Your task to perform on an android device: In the Keep Notes app, delete the note named grocery because I have already bought all the groceries needed.
Image 0: 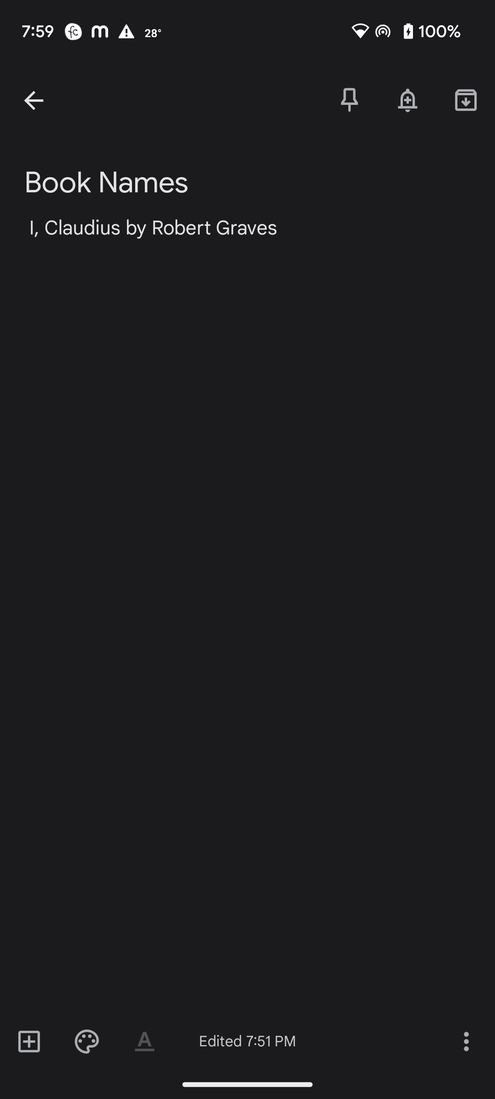
Click on the back arrow at the top left corner of the screen.
Step 0: click (53, 100)
Image 1: 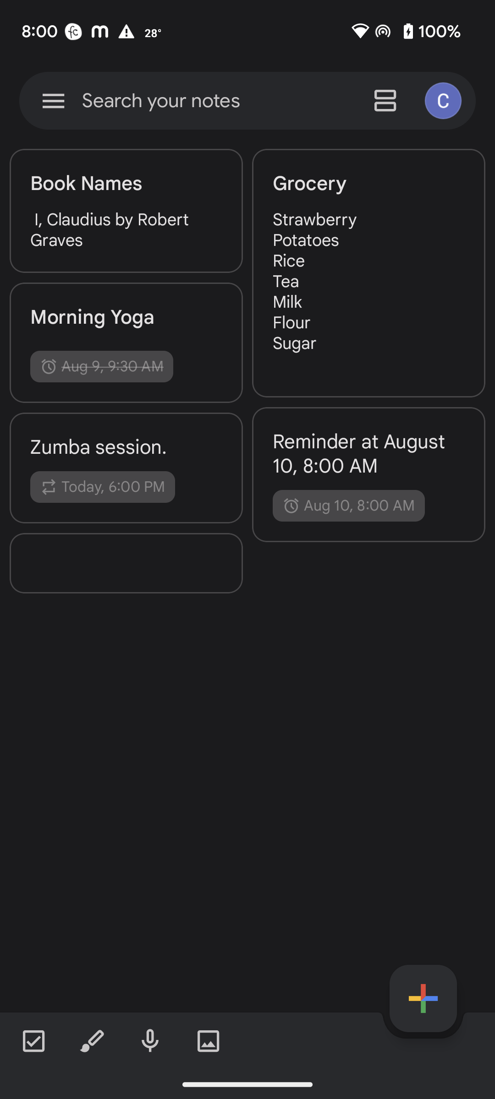
Click on the note called grocery.
Step 1: click (368, 292)
Image 3: 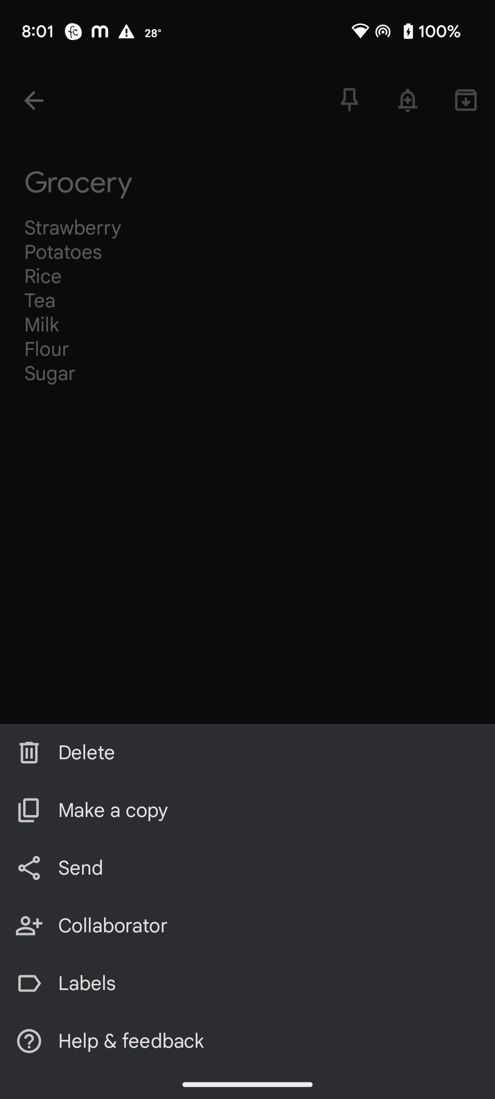
Click on the delete option on the pop-up list at the bottom of the screen.
Step 3: click (30, 763)